Your task to perform on an android device: I want to change traffic updates to public transport update
Image 0: 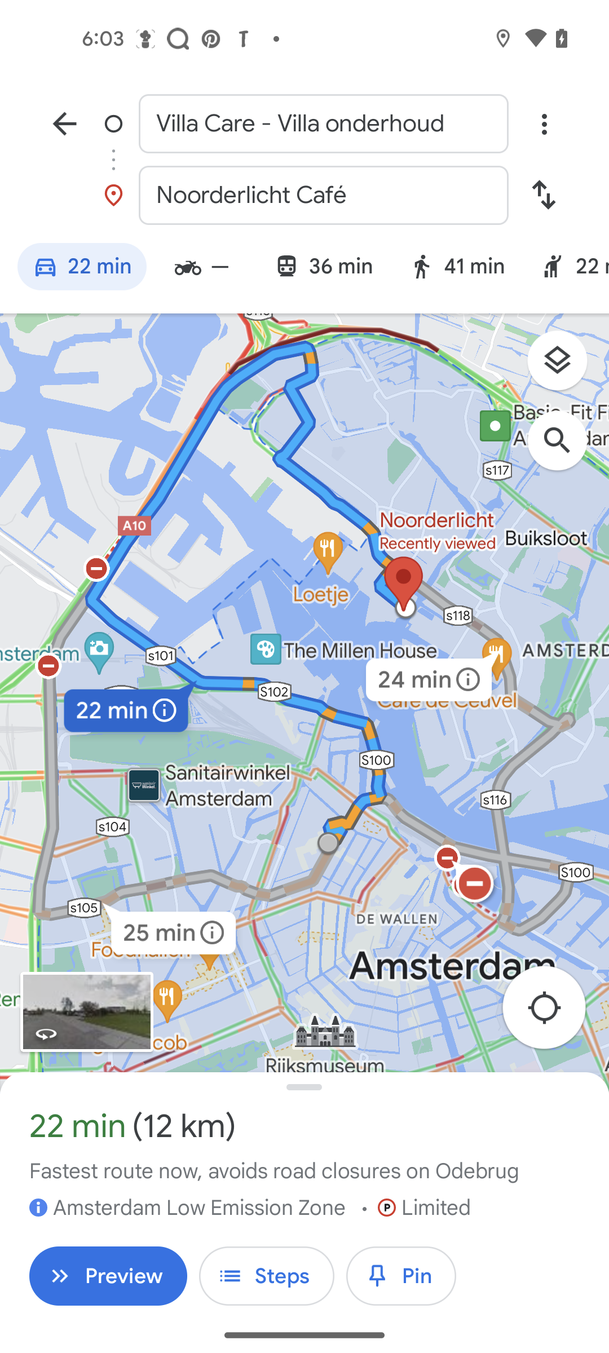
click on the layer icon
Step 0: click (566, 366)
Image 1: 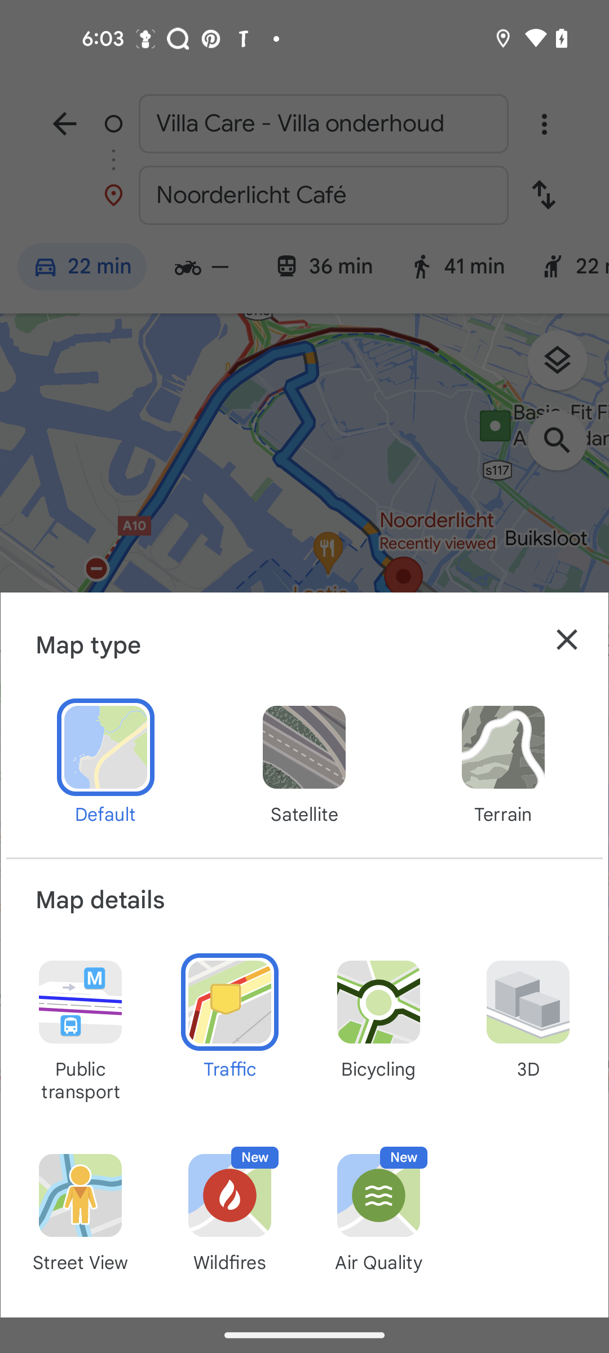
click on the Public transport
Step 1: click (80, 1029)
Image 2: 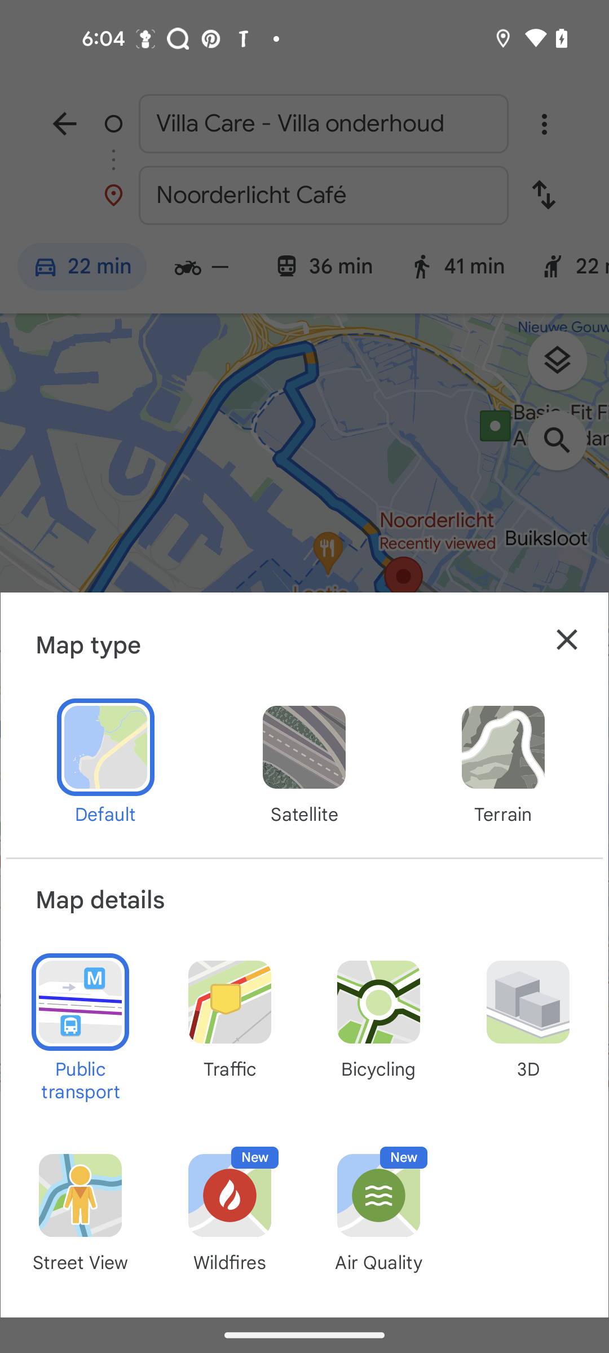
close the drawer
Step 2: click (567, 639)